Your task to perform on an android device: Open the Tata CLiQ App, Type in a search bar and search for Fabindia. Orange Cotton Kurta Palazzo Set for women
Image 0: 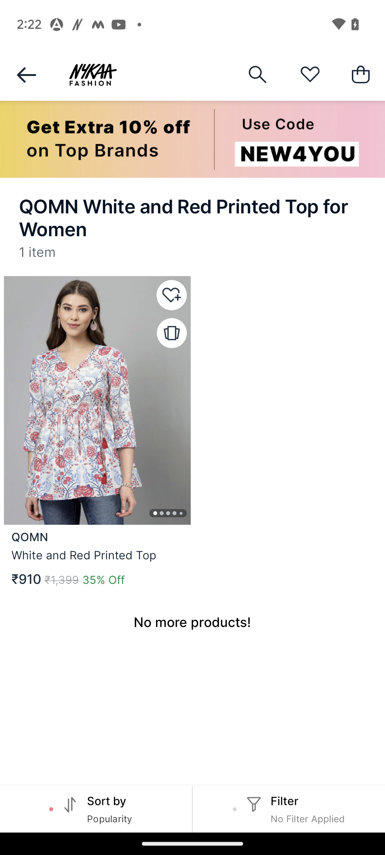
Open Tata CLiQ App
Step 0: open app "Tata CLiQ"
Image 1: 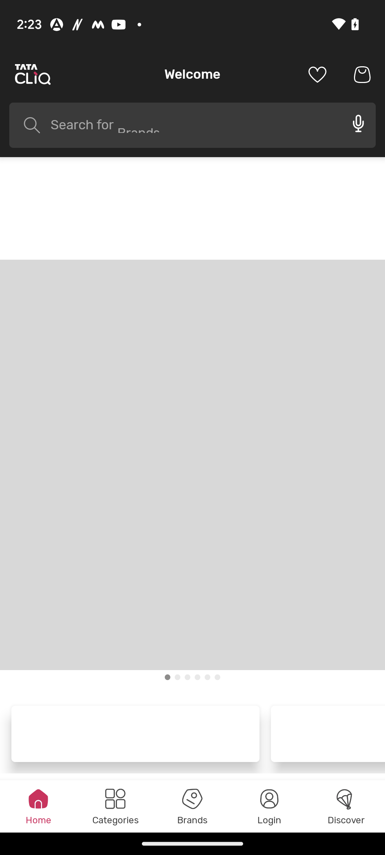
click on the search icon at the top left corner of the screen
Step 1: click (63, 125)
Image 2: 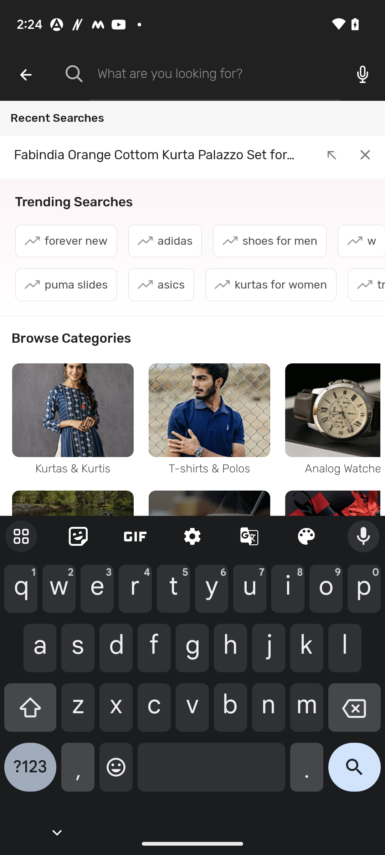
type Fabindia. Orange Cotton Kurta Palazzo Set for women
Step 2: type "Fabindia. Orange Cotton Kurta Palazzo Set for women"
Image 3: 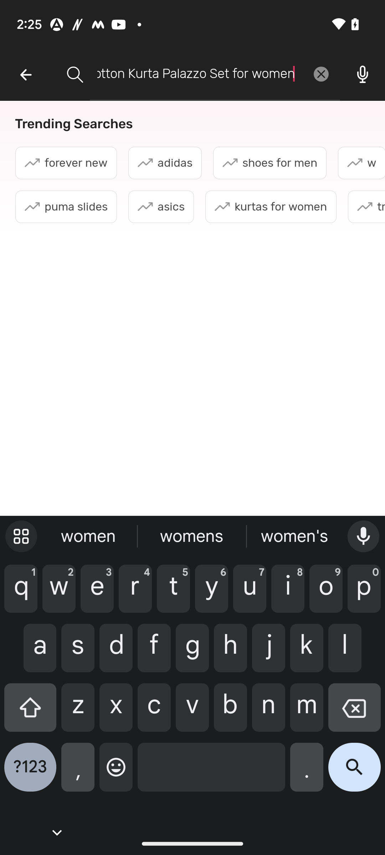
Click on the search icon at the bottom right corner of the screen
Step 3: click (354, 773)